Your task to perform on an android device: Read the review of Cotton Shirts for Men.
Image 0: 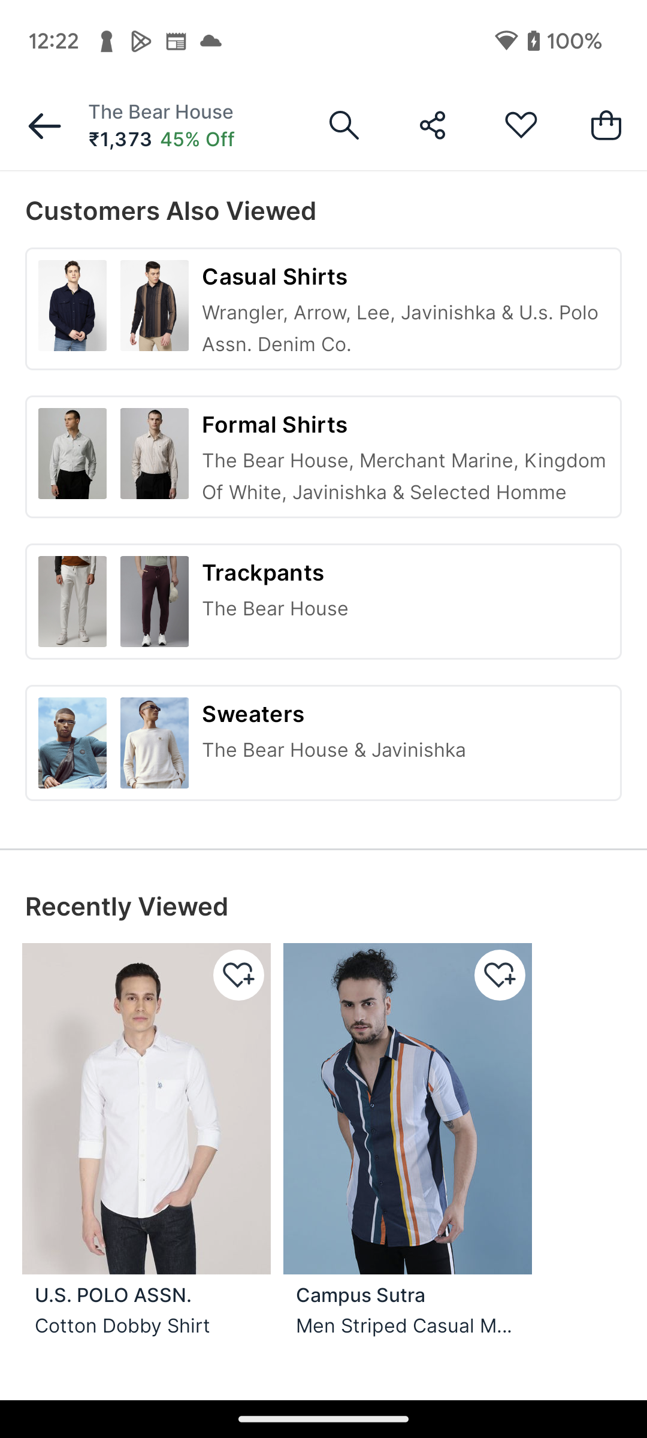
Go back to the previous page 
Step 0: press back button
Image 1: 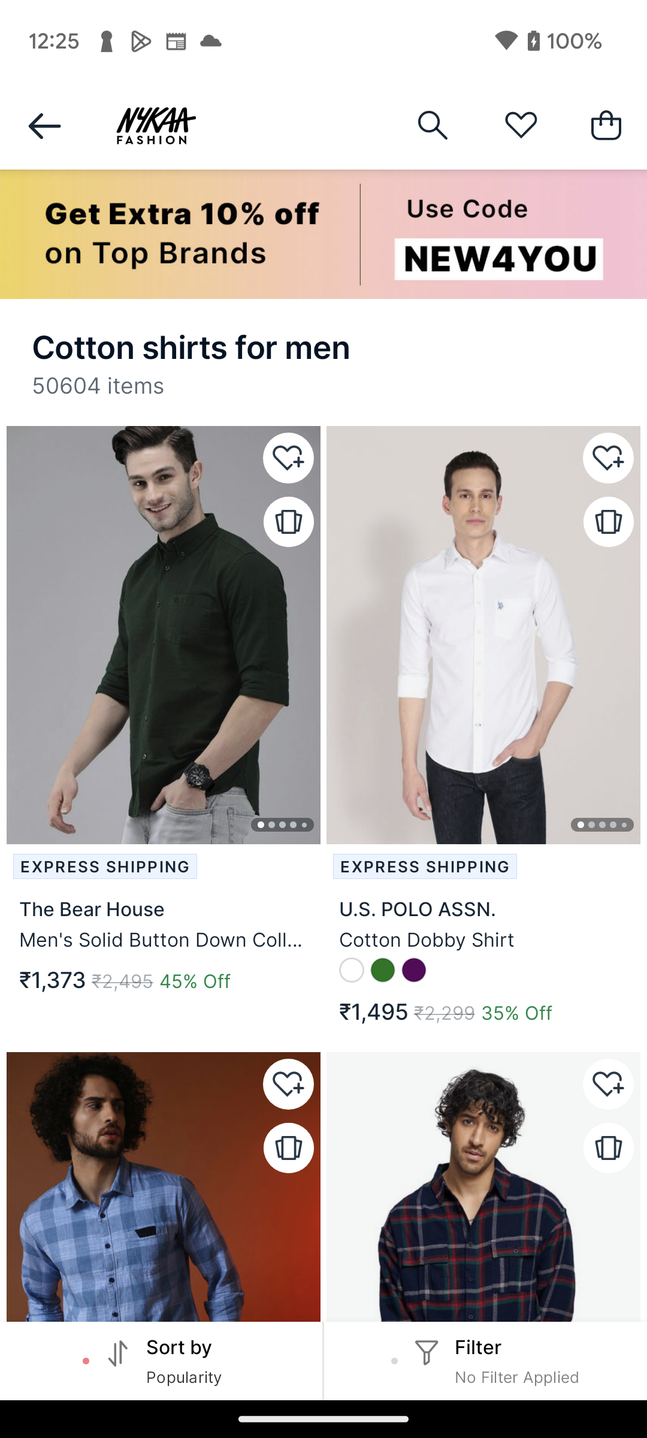
Click on the Cotton Dobby Shirt
Step 1: click (483, 938)
Image 2: 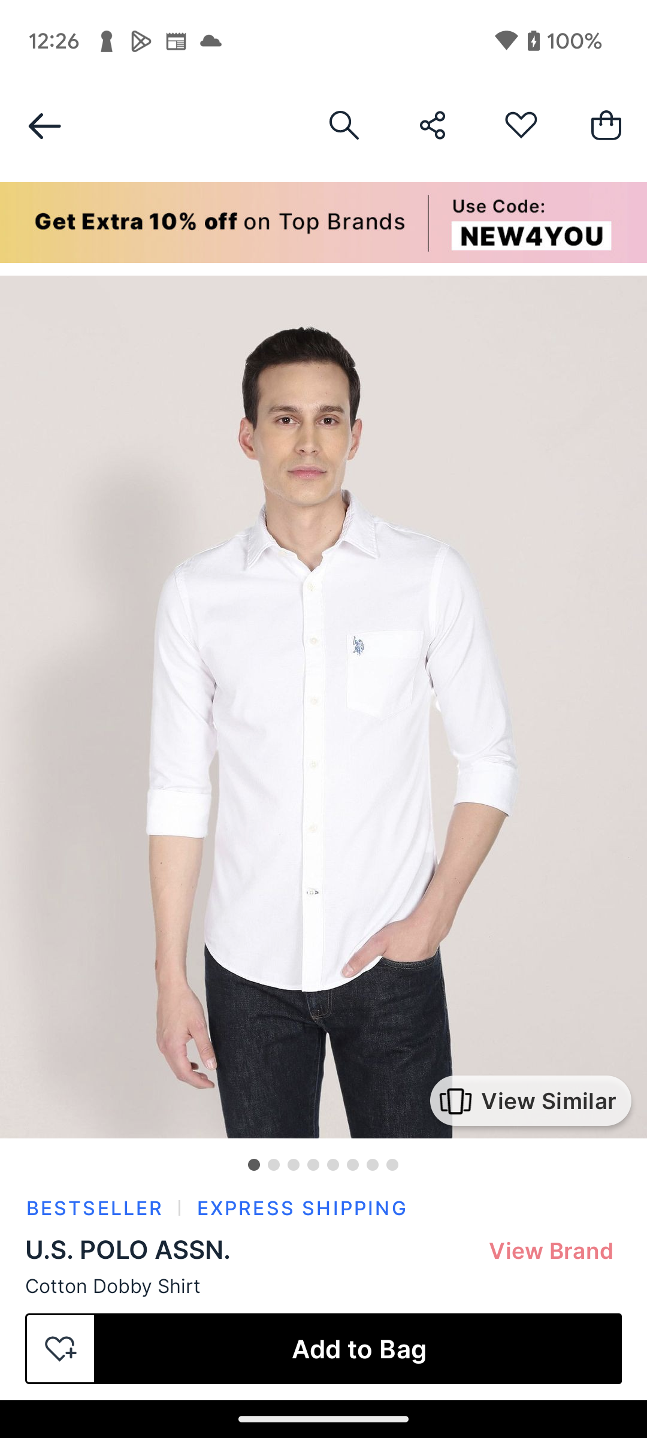
Scroll down to read reviews
Step 2: scroll left
Image 3: 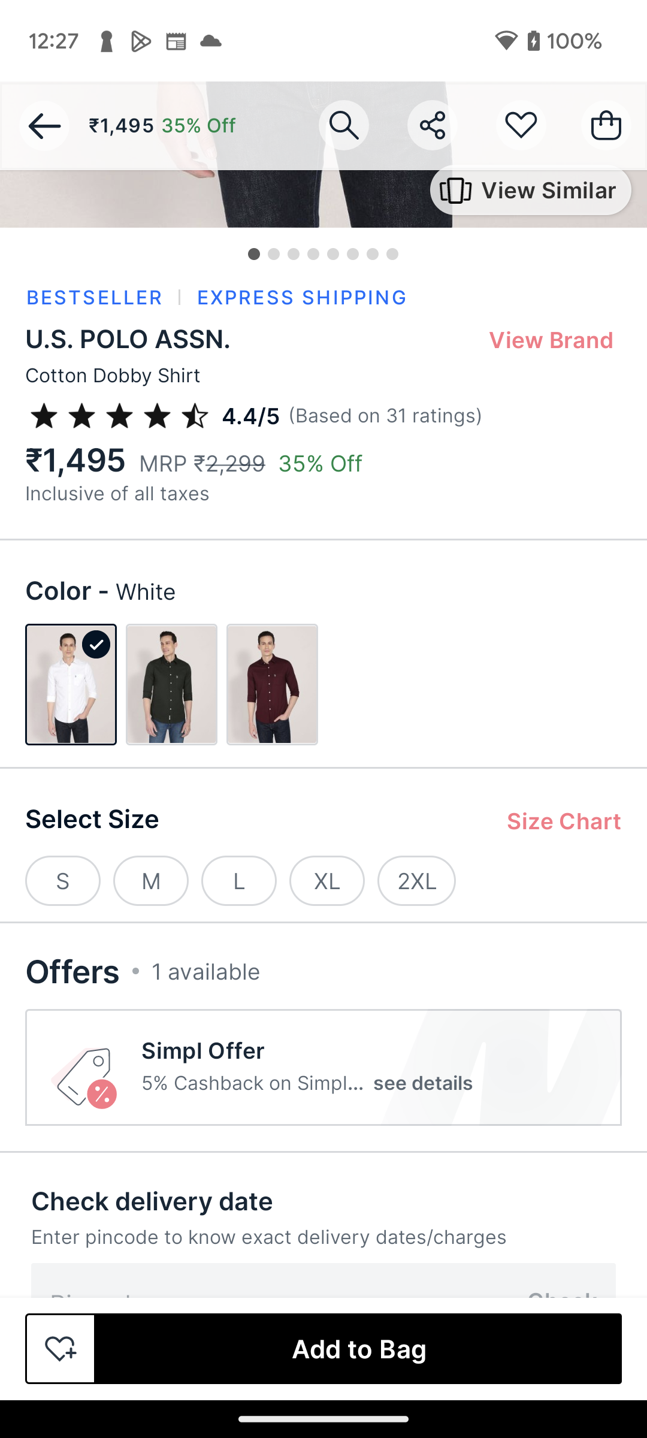
Scroll down to read reviews
Step 3: scroll left
Image 4: 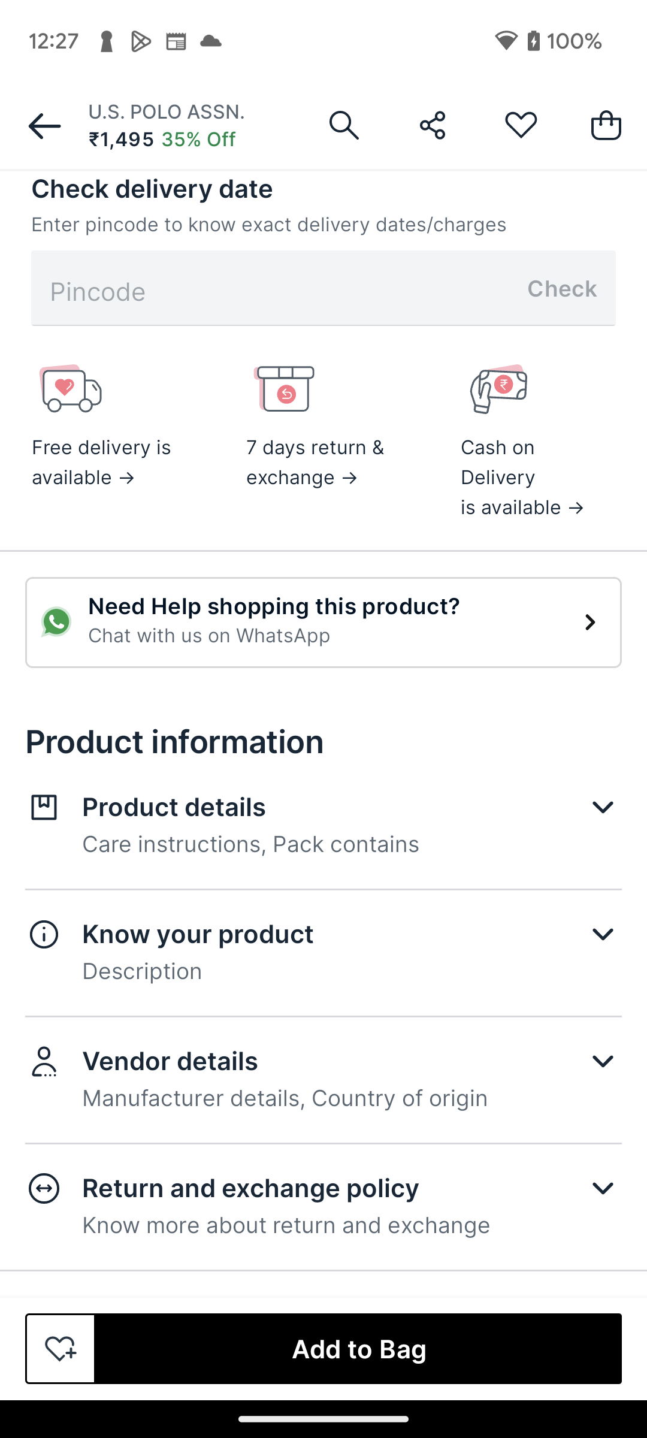
Scroll down to read reviews
Step 4: scroll left